Your task to perform on an android device: My wife told me to view the comparison of Centriino Mens Formal Shoes with others before purchasing them, so compare these shoes with others in the Amazon app.
Image 0: 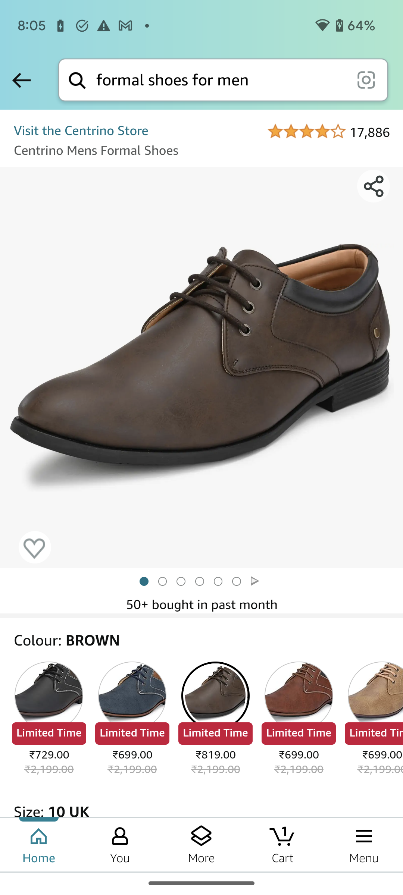
Scroll down to view the compare section.
Step 0: scroll down
Image 1: 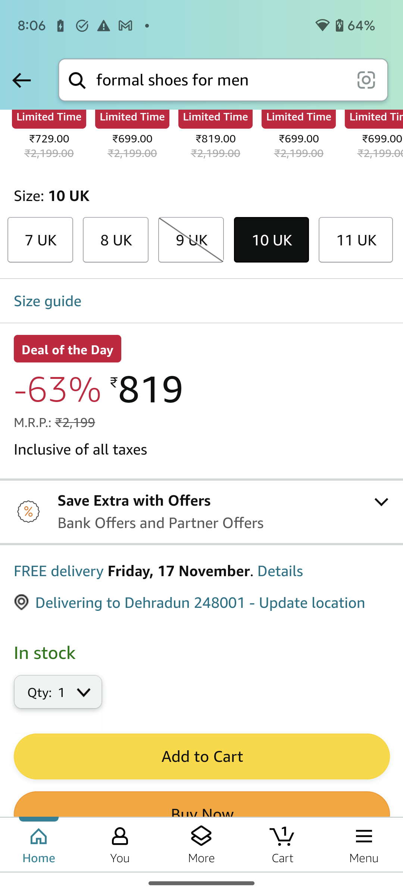
Scroll down to view the compare section.
Step 1: scroll down
Image 2: 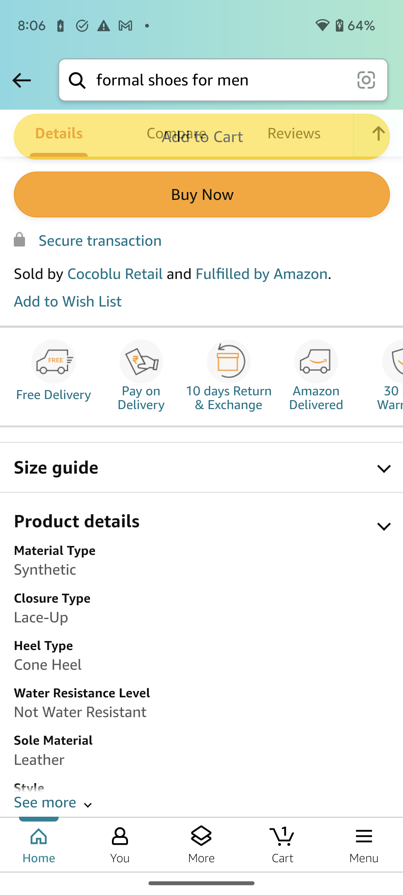
Scroll down to view the compare section.
Step 2: scroll down
Image 3: 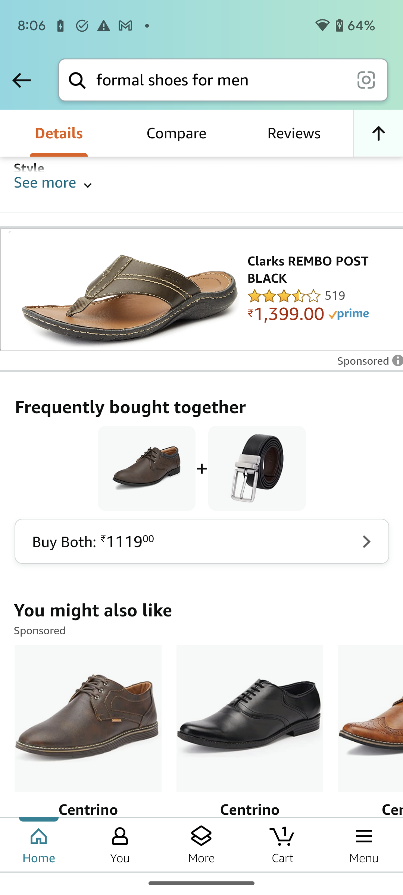
Click on the Compare tab at the top of the screen.
Step 3: click (176, 133)
Image 4: 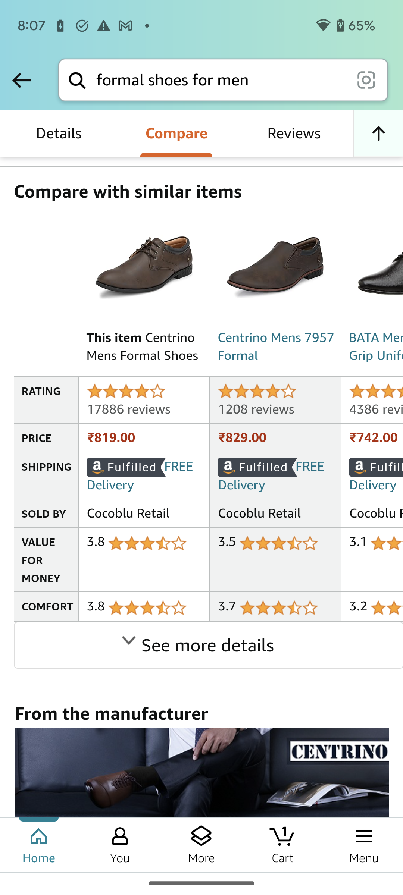
Click on the See more details drop down button to view the more comparison.
Step 4: click (209, 645)